Your task to perform on an android device: The quality of the work is getting low and the project is at risk. The manager has asked to postpone the RCA meeting to September 24th at 09:30 AM in the calendar app.
Image 0: 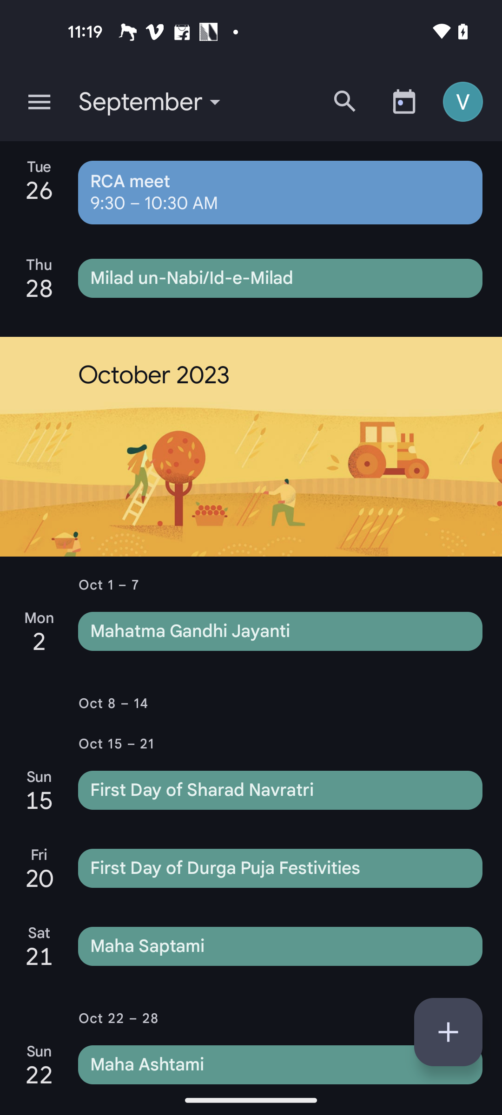
Click on the RCA meet event
Step 0: click (280, 192)
Image 1: 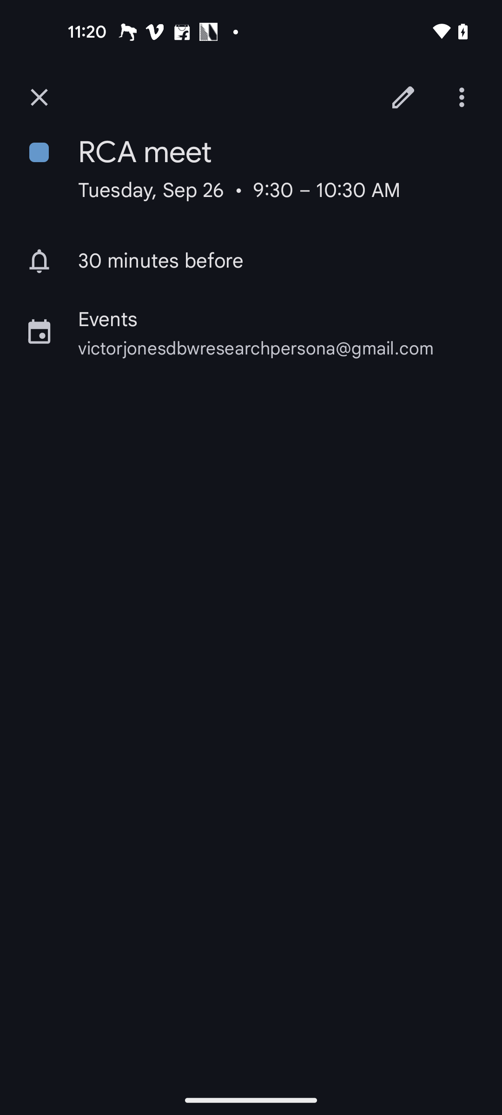
Click on the Edit button 
Step 1: click (403, 97)
Image 2: 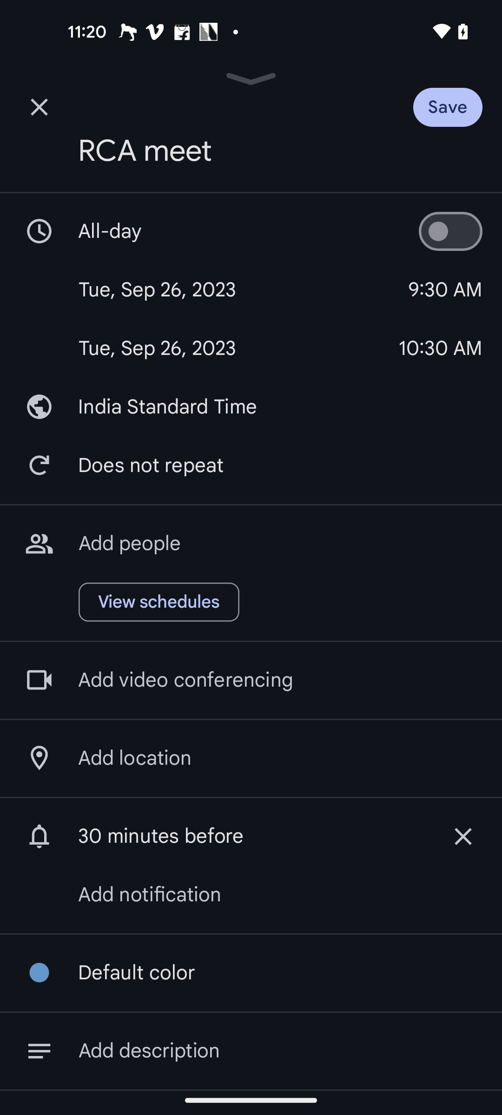
Go to the Dates section
Step 2: click (243, 289)
Image 3: 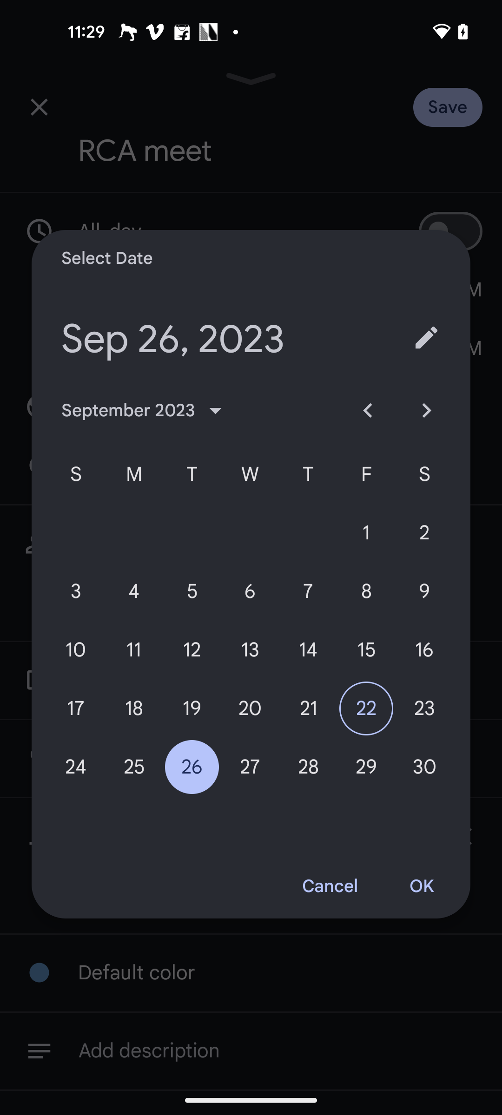
Set the Event date to 24
Step 3: click (75, 767)
Image 5: 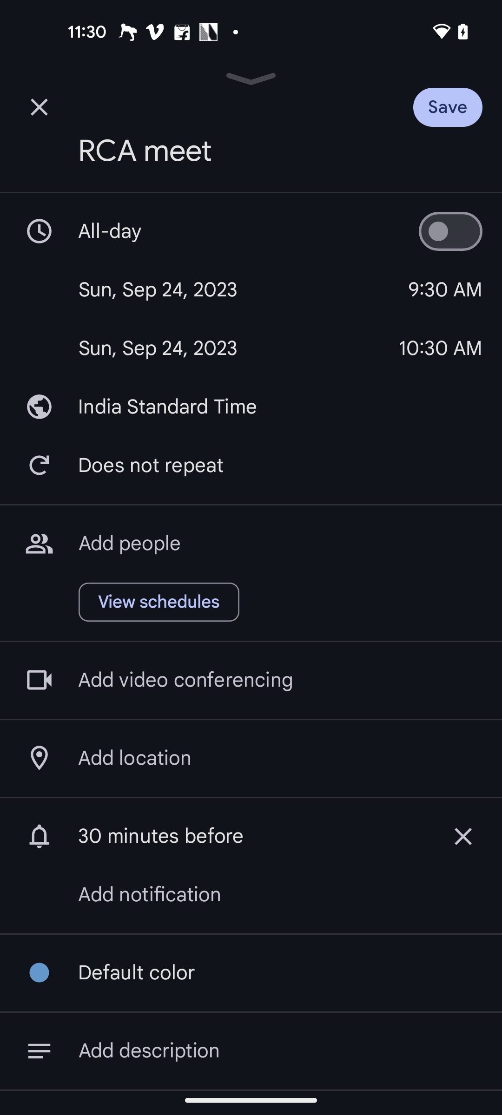
Click on the Save button at the top right corner of the screen
Step 5: click (468, 101)